Your task to perform on an android device: Open the Balance app, I would like to listen a personalized guided meditation to help me be Active throughout the day.
Image 0: 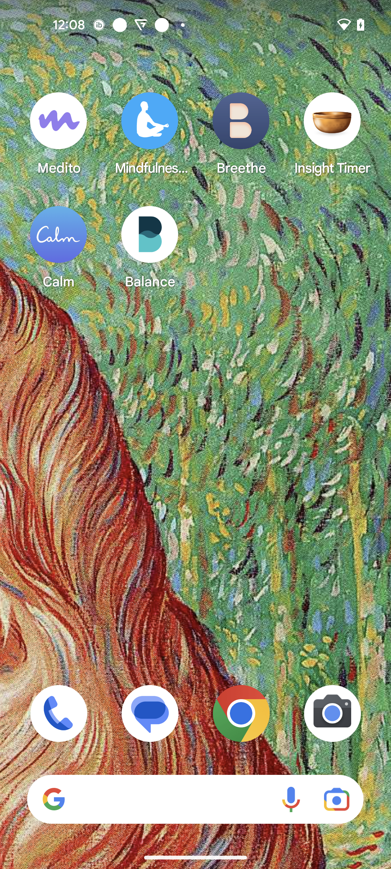
Open the Balance app
Step 0: open app "Balance"
Image 1: 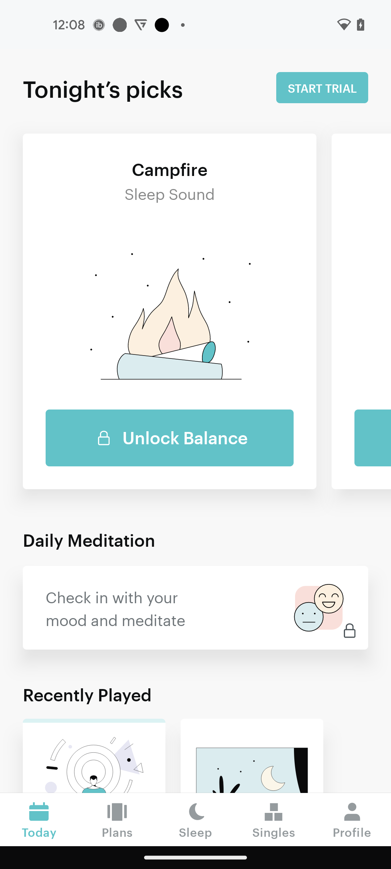
Swipe left
Step 1: scroll right
Image 3: 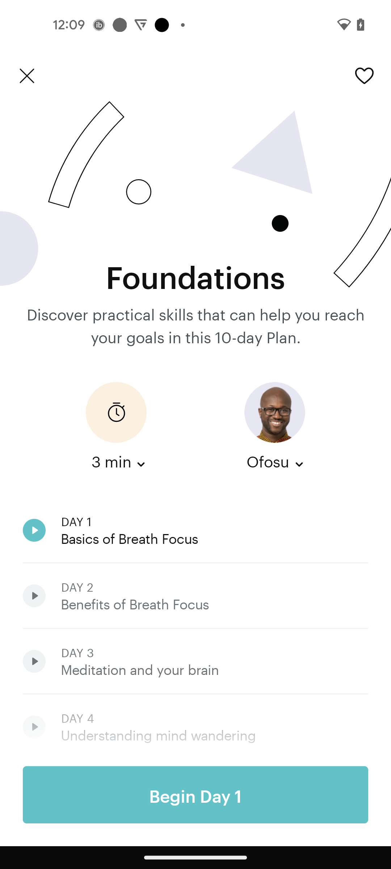
Click on the Begin Day 1 button
Step 3: click (195, 795)
Image 4: 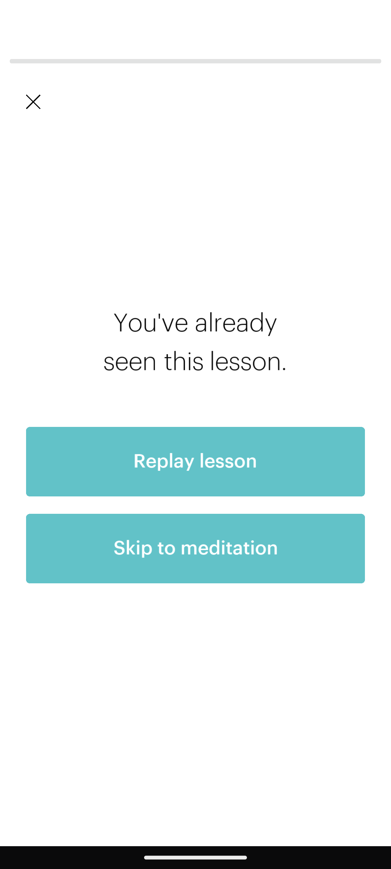
Click on the Skip to meditation option
Step 4: click (176, 546)
Image 5: 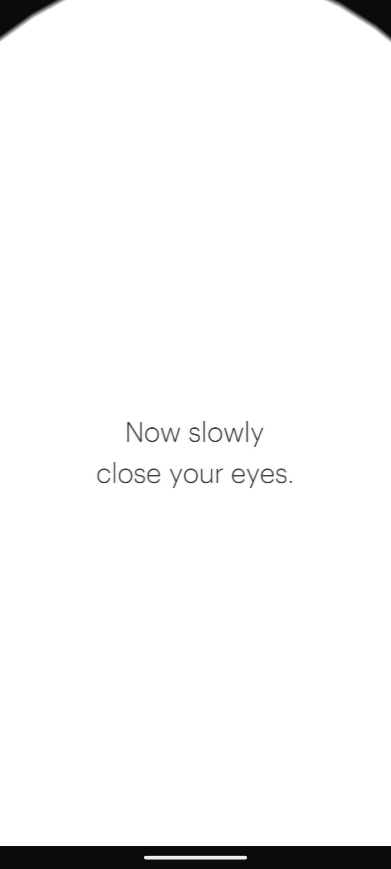
Click on the Skip to meditation option
Step 5: wait